Your task to perform on an android device: I want to create a contact form to collect the contact information of my knowns, so create a contact form in the FormsApp.
Image 0: 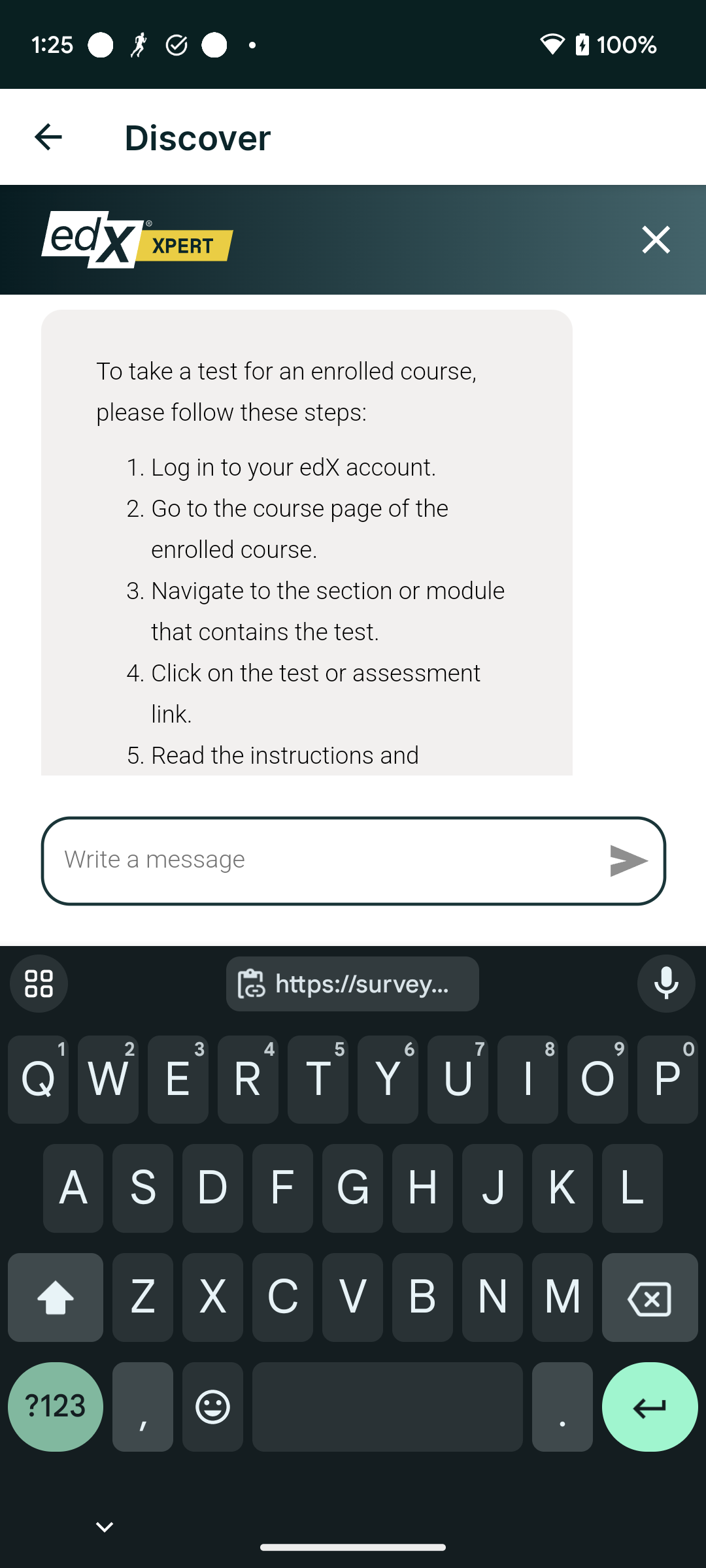
Open the FormsApp.
Step 0: open app "FormsApp"
Image 1: 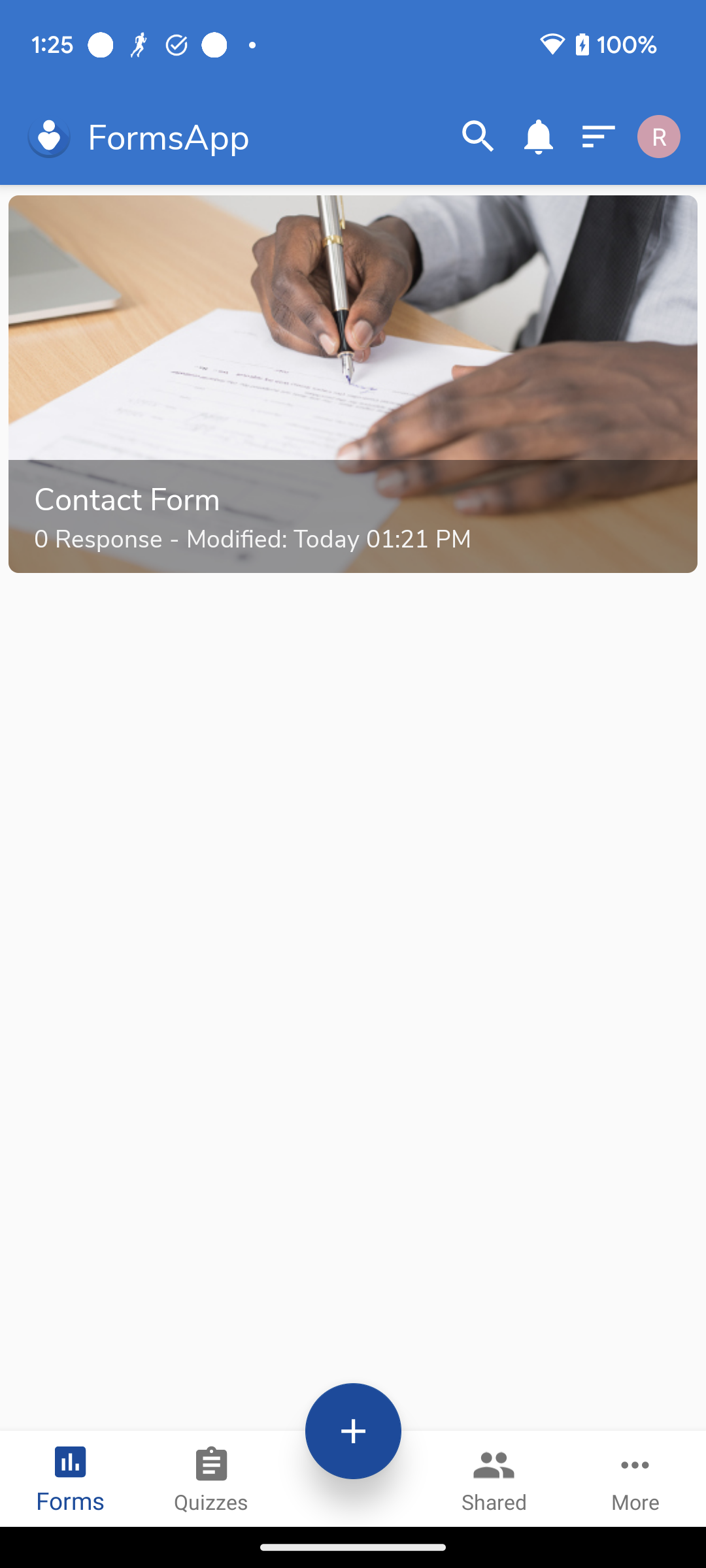
Click on the plus icon to create a form.
Step 1: click (353, 1431)
Image 2: 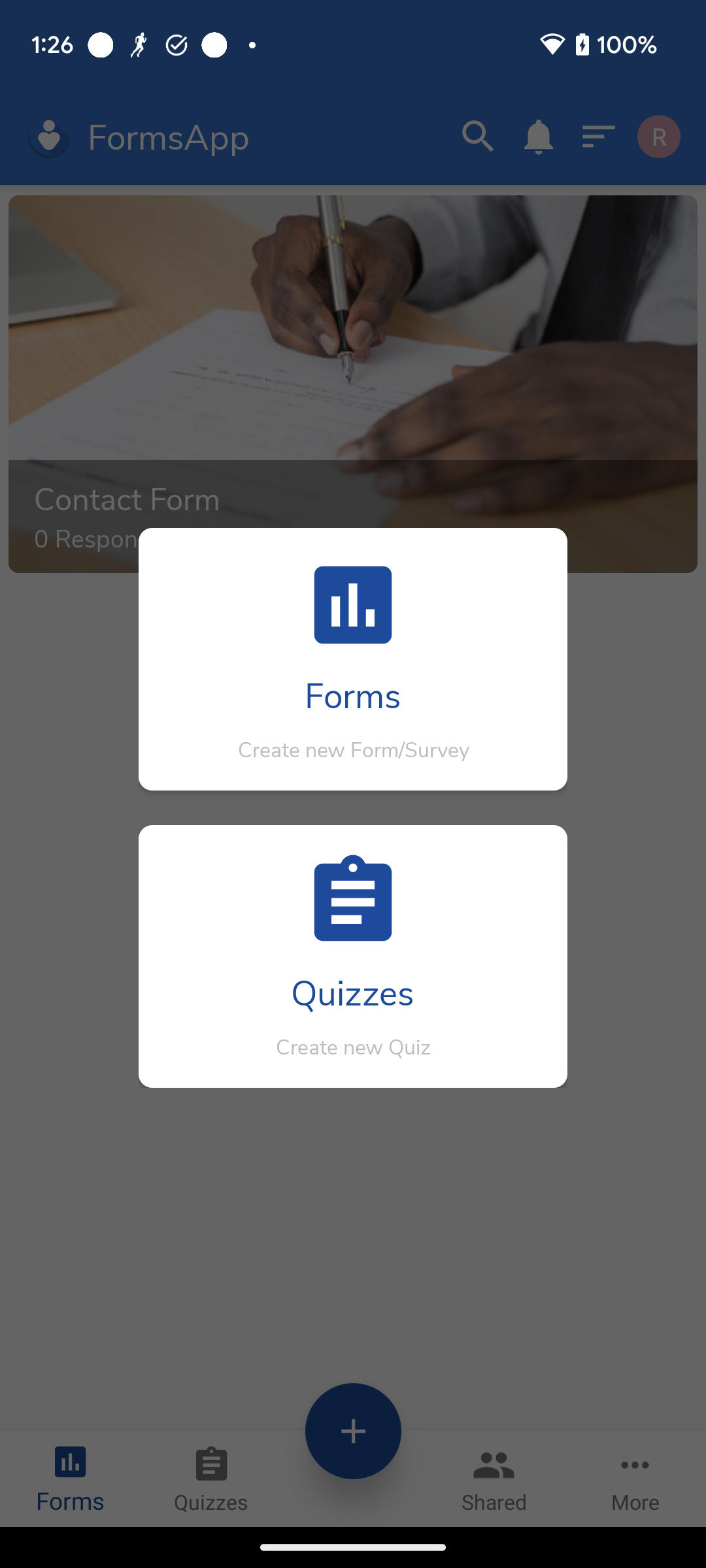
Click on the Forms tab to create a new form.
Step 2: click (353, 695)
Image 4: 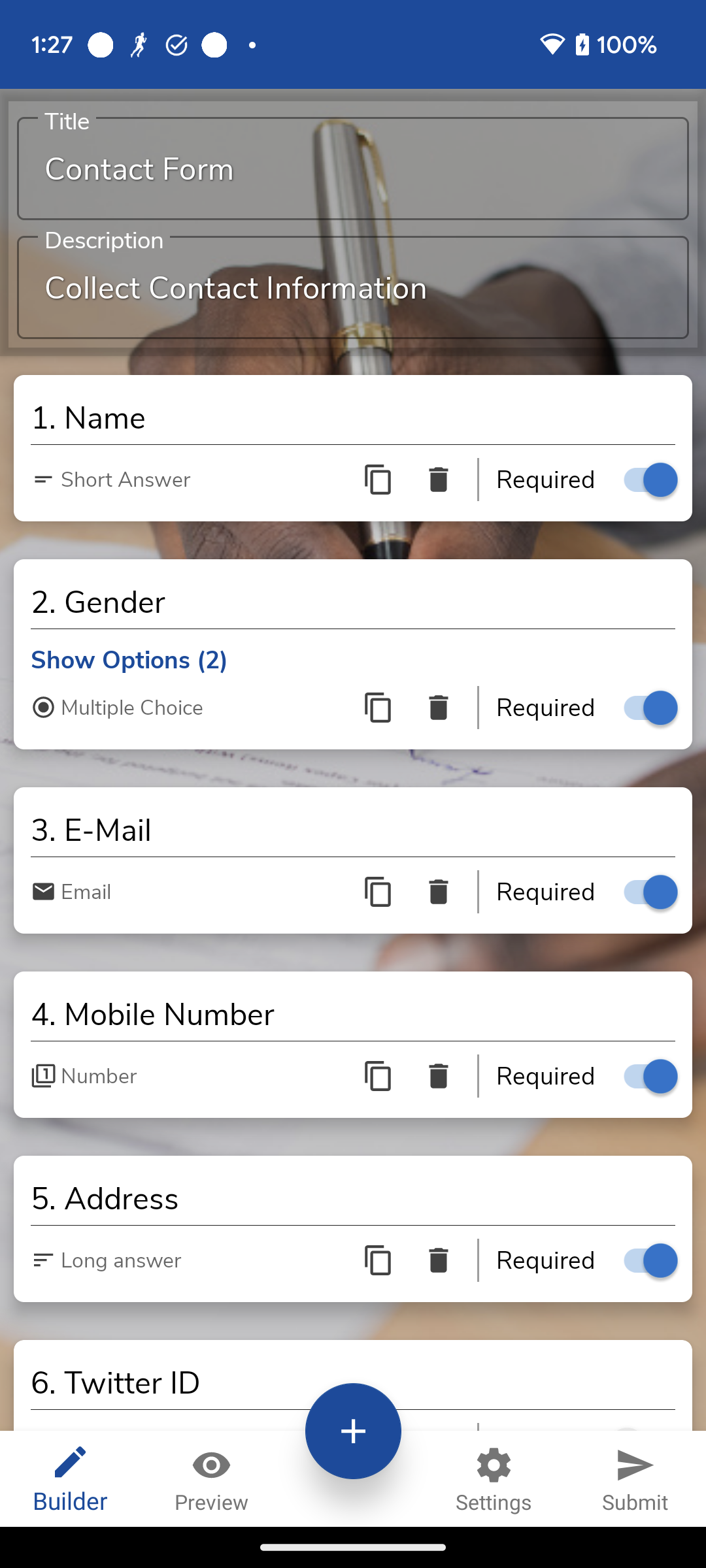
Scroll down to view more options in this form.
Step 4: scroll down
Image 5: 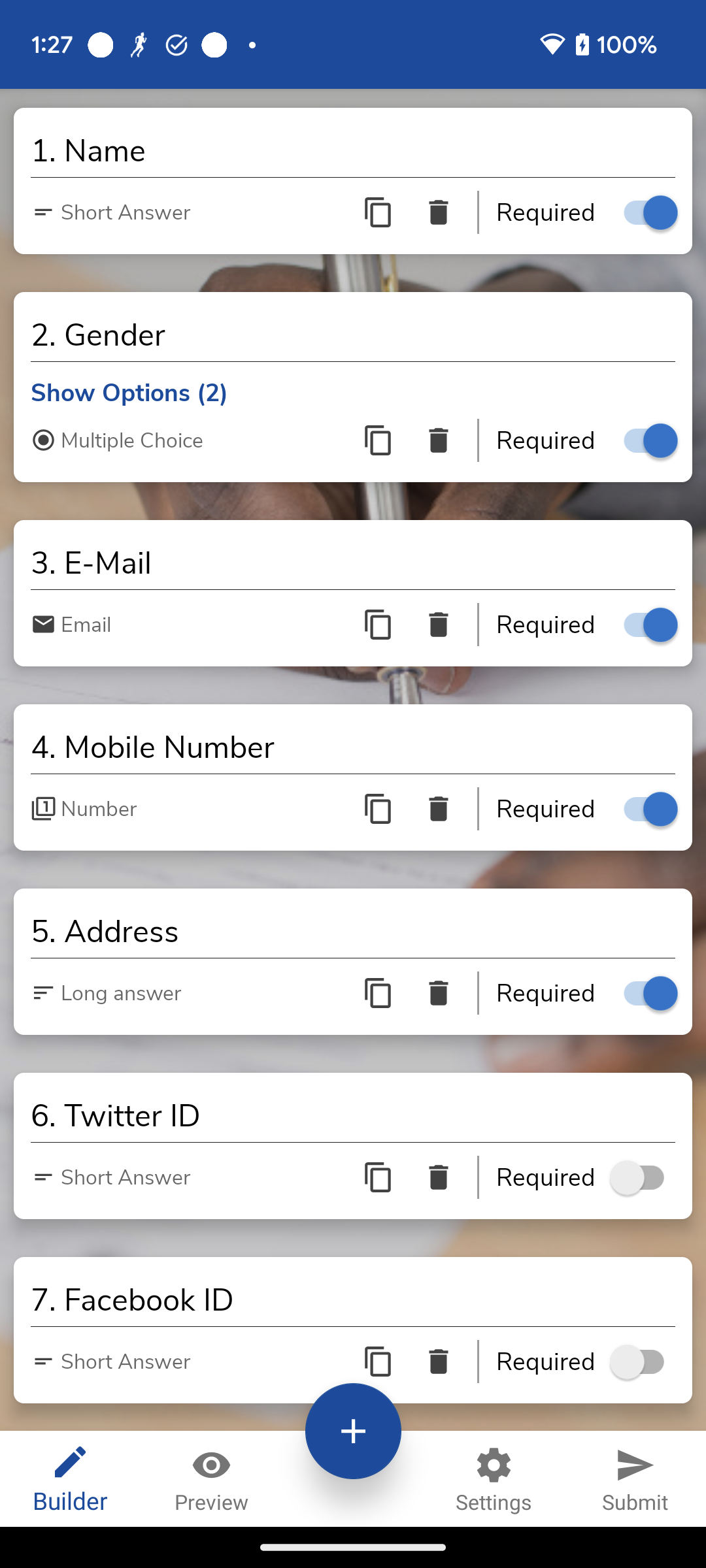
Click on the toggle button of the Facebook ID option to add this option.
Step 5: click (643, 1362)
Image 7: 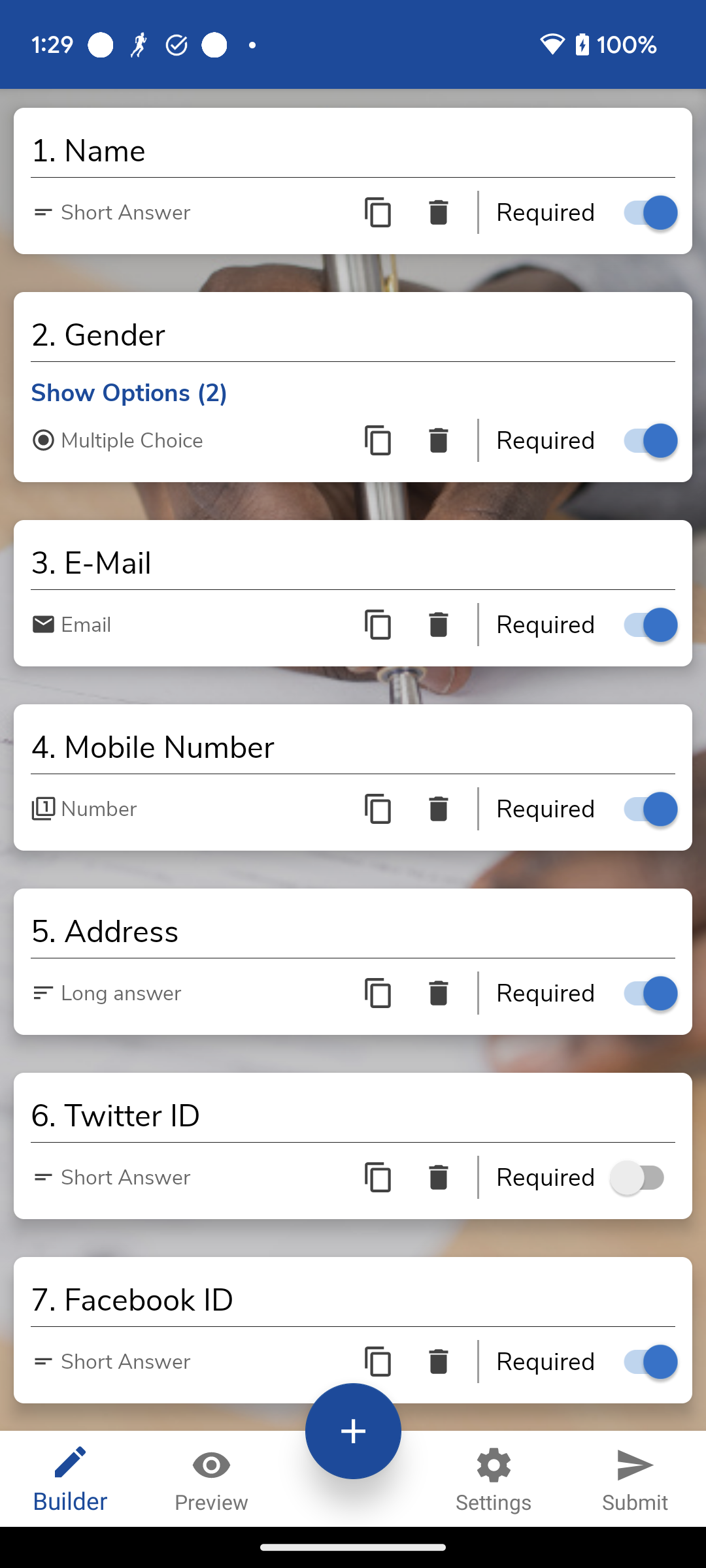
Click on the Submit tab to complete this form.
Step 7: click (635, 1478)
Image 8: 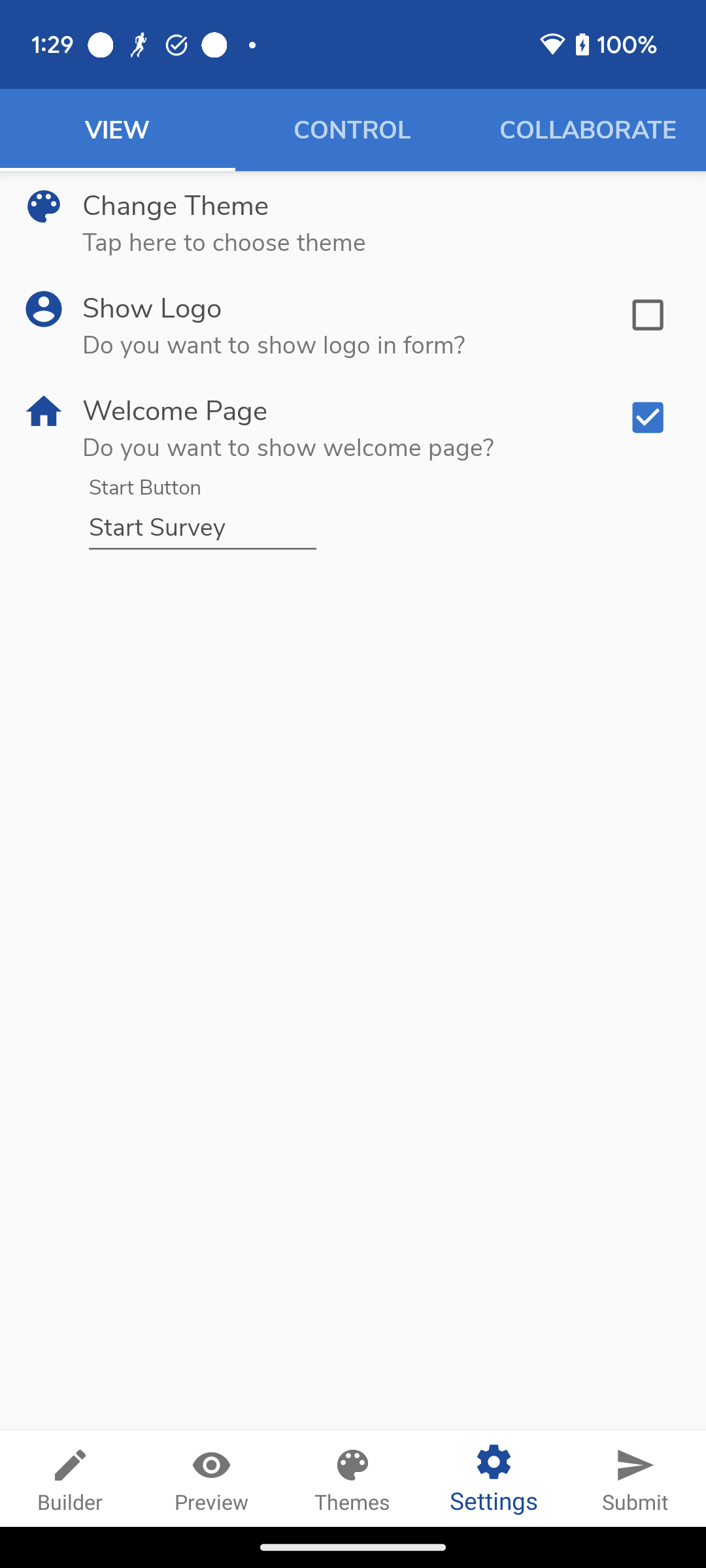
Click on the Submit tab to complete this form.
Step 8: click (635, 1478)